Your task to perform on an android device: To better categorize my tasks, I will move the task of buying groceries to a new list named personal items on the Google Tasks app.
Image 0: 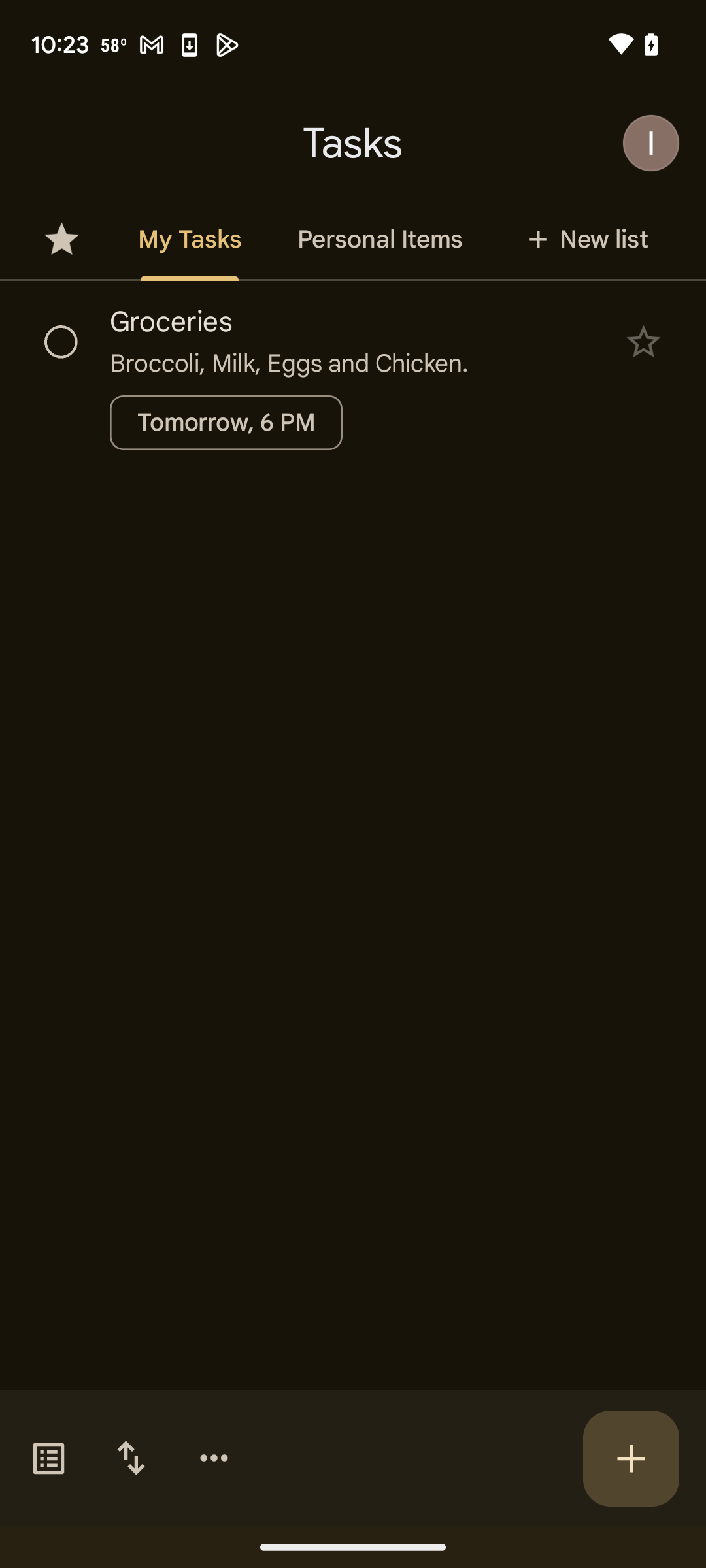
Click on Groceries
Step 0: click (352, 321)
Image 1: 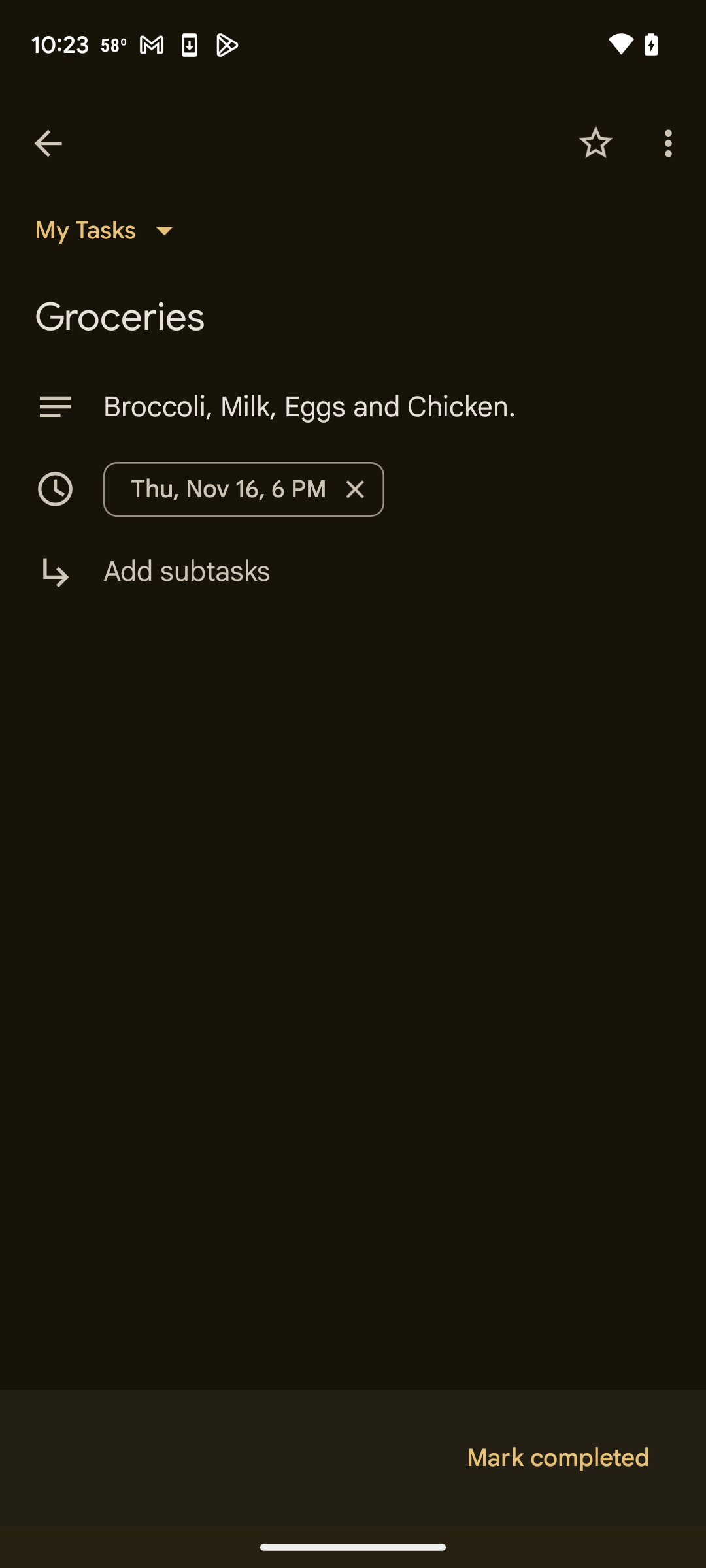
Click on my tasks
Step 1: click (110, 230)
Image 2: 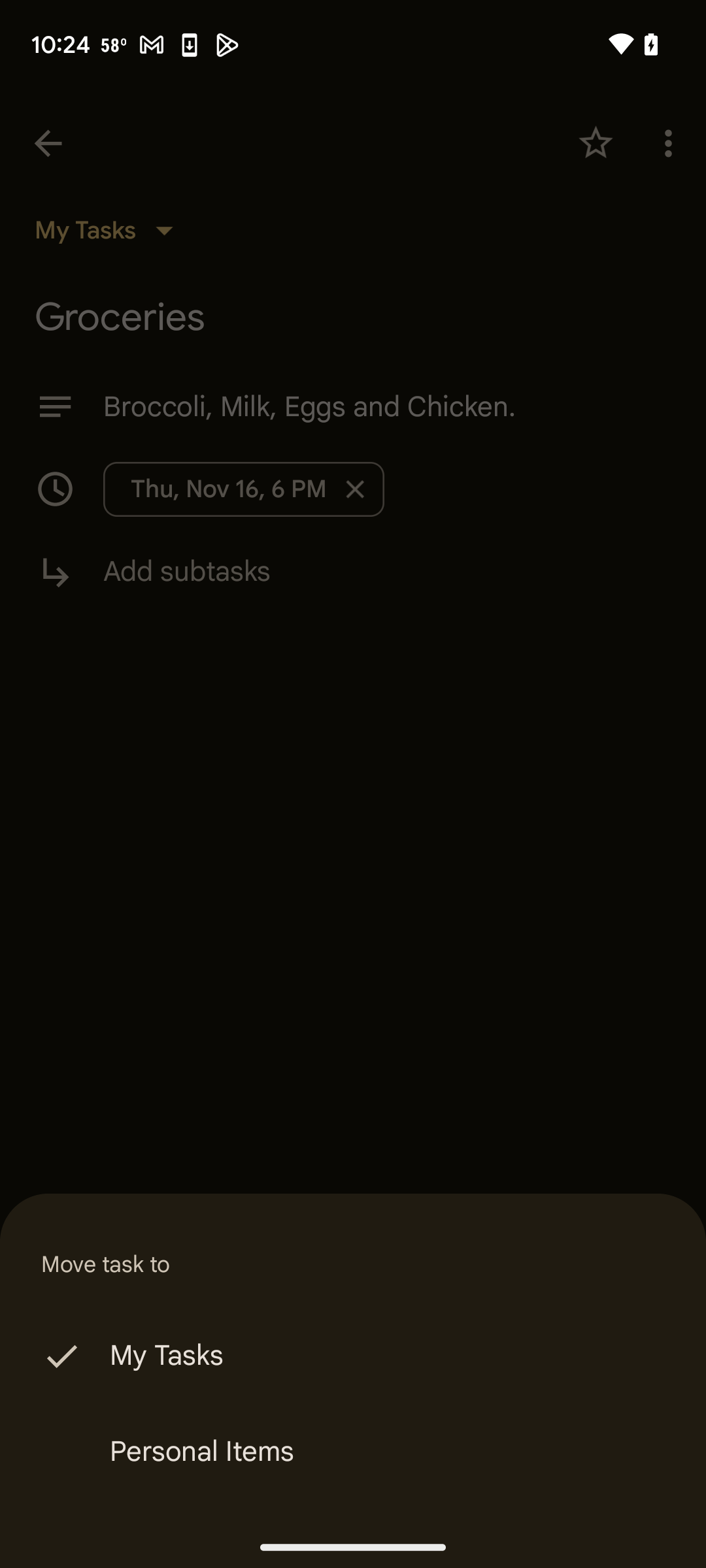
Click on Personal items
Step 2: click (387, 1452)